Your task to perform on an android device: Open booking.com app and In booking.com app search a hotel in rishikesh for 3 adults with 2rooms from 28th june 23 to 30th june 23 and book hotel shiv shakti hostel
Image 1: 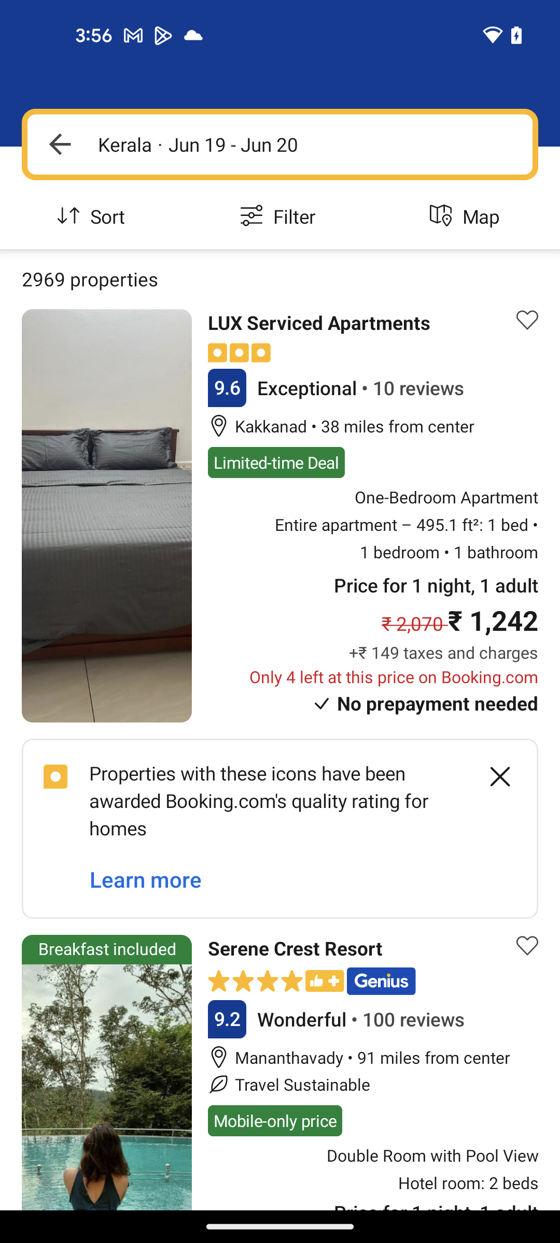
Open booking .com app
Step 1: wait
Image 2: 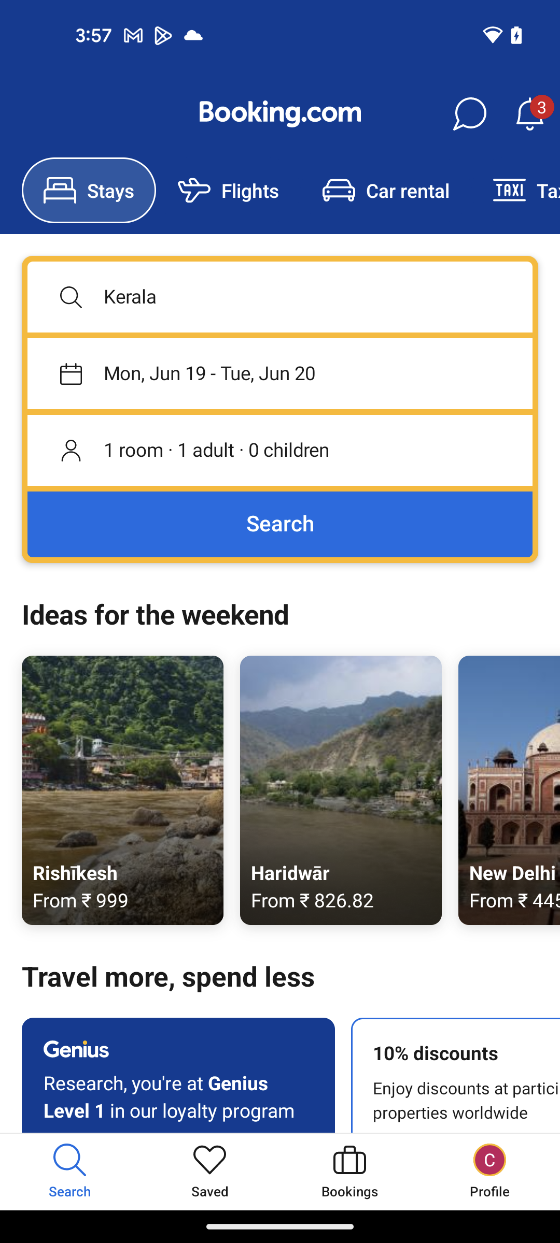
Click on the location search bar under stays section
Step 2: click (280, 297)
Image 3: 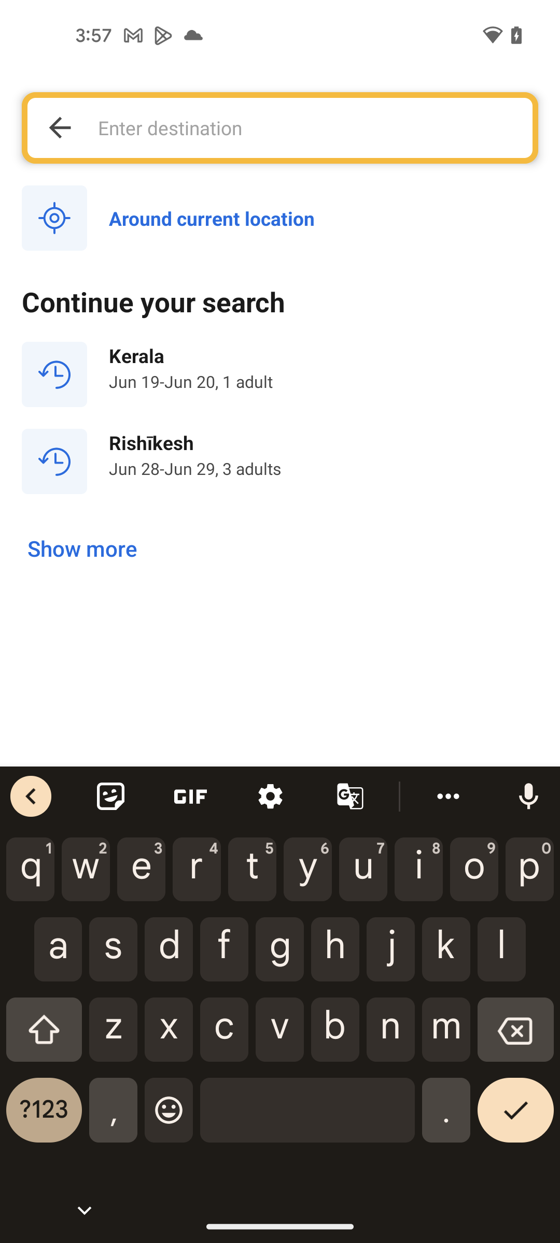
Search for Rishikesh
Step 3: type "Rishikesh"
Image 5: 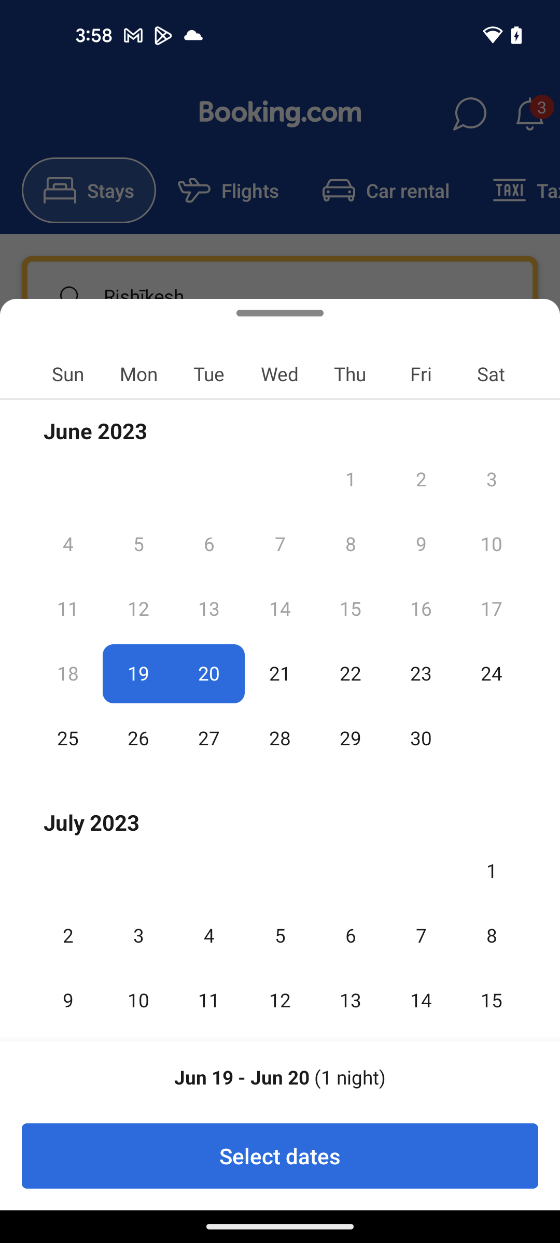
Click on the first search result
Step 5: wait
Image 6: 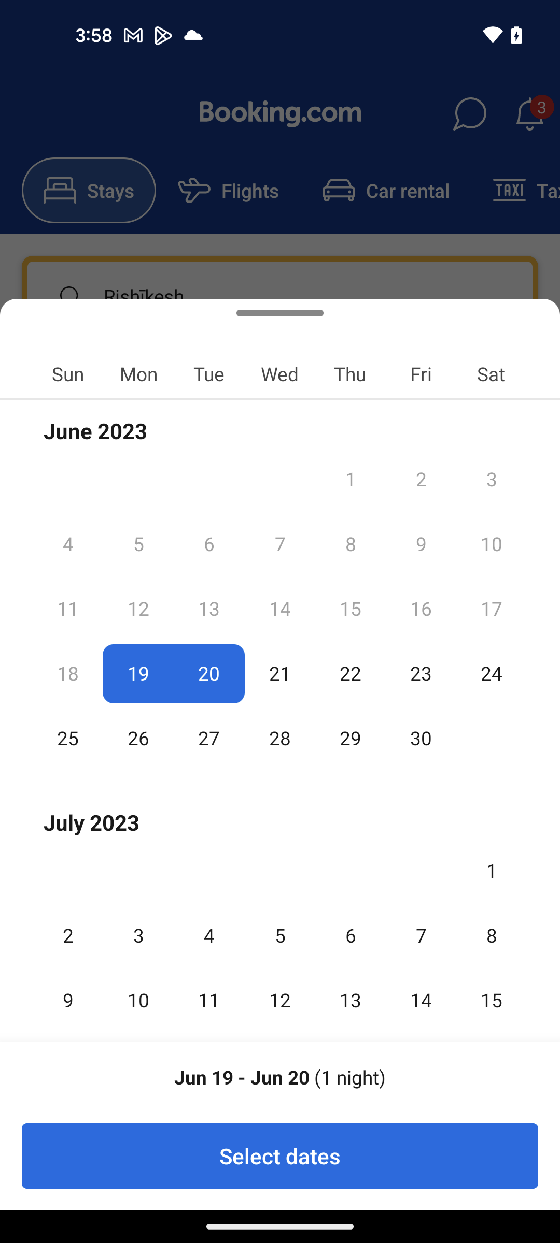
Click on the first search result
Step 6: wait
Image 7: 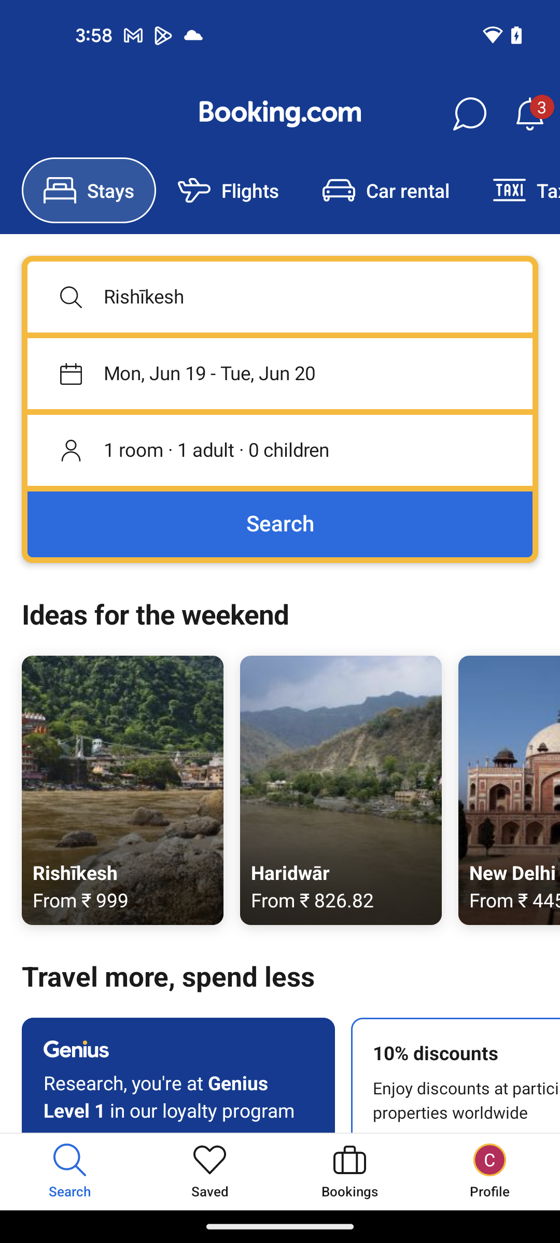
Click on the date section under the stays
Step 7: click (280, 373)
Image 8: 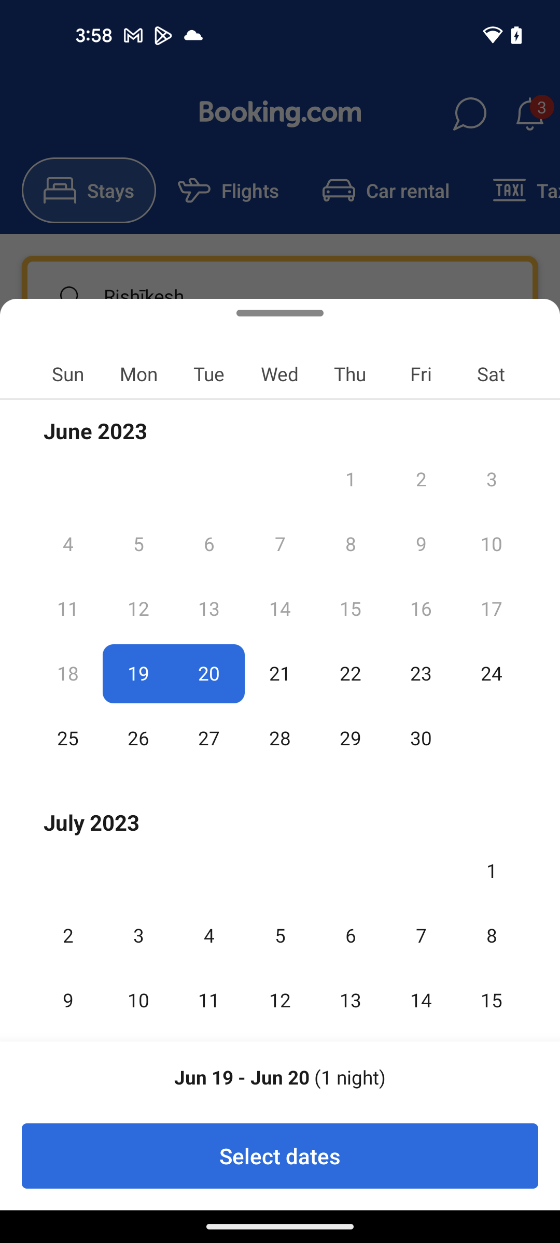
Select check in date 28th June
Step 8: click (279, 717)
Image 9: 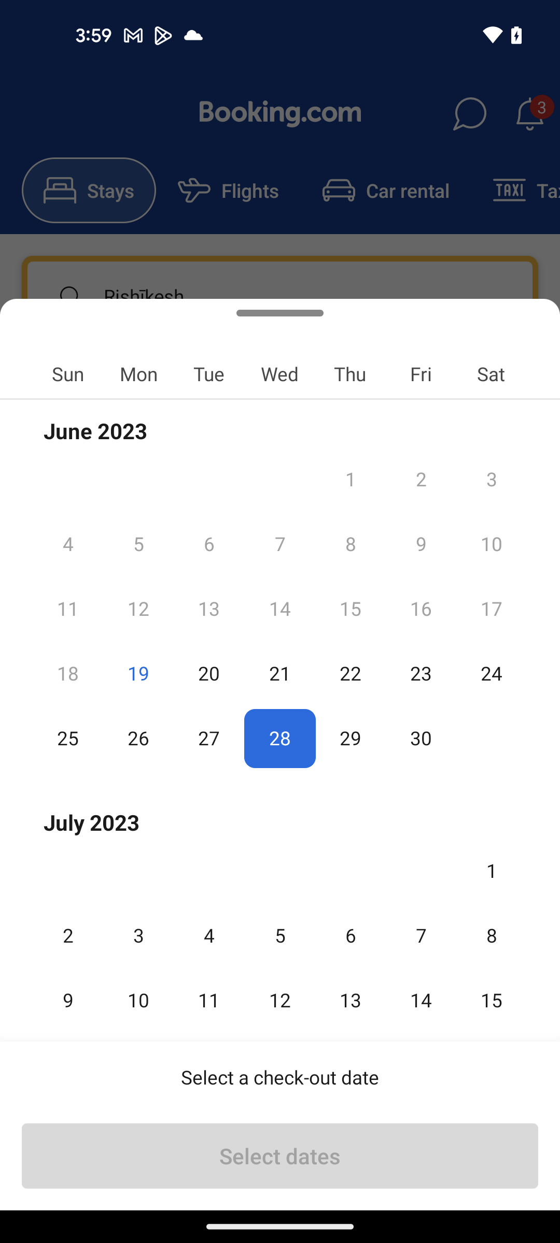
Select check out date 30th June
Step 9: click (421, 717)
Image 10: 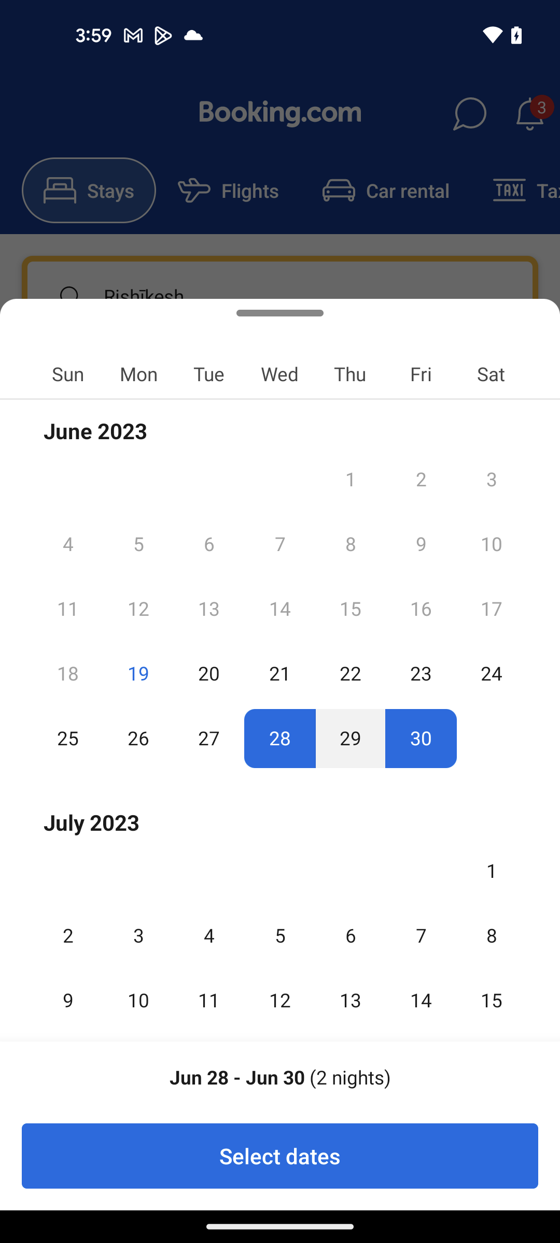
Click on select dates at the bottom of the screen
Step 10: click (280, 1156)
Image 11: 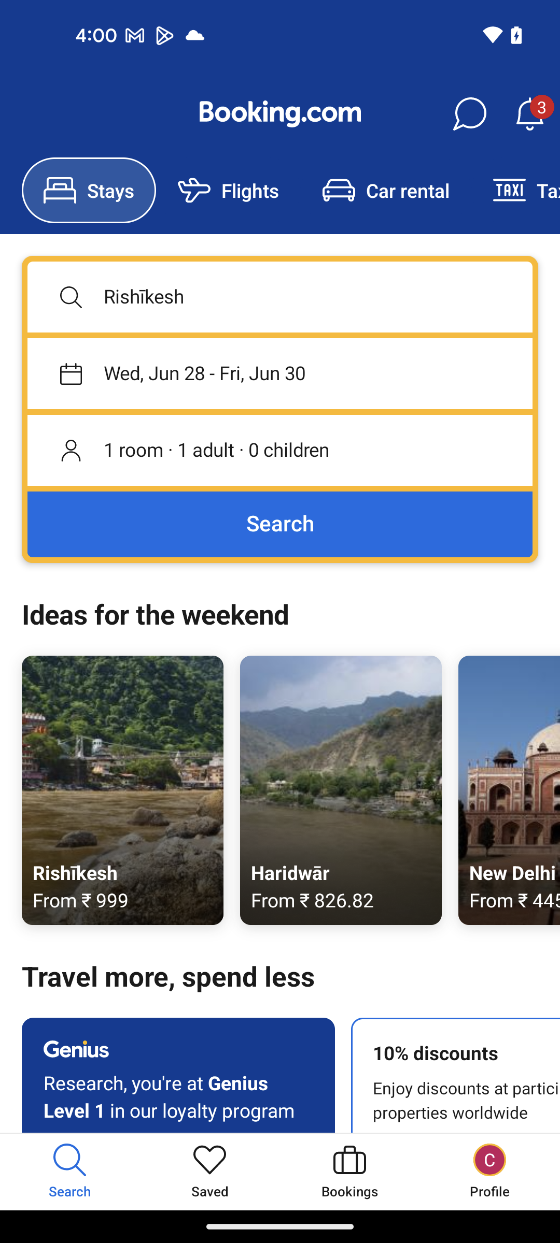
Go to the room and adult section
Step 11: click (280, 450)
Image 12: 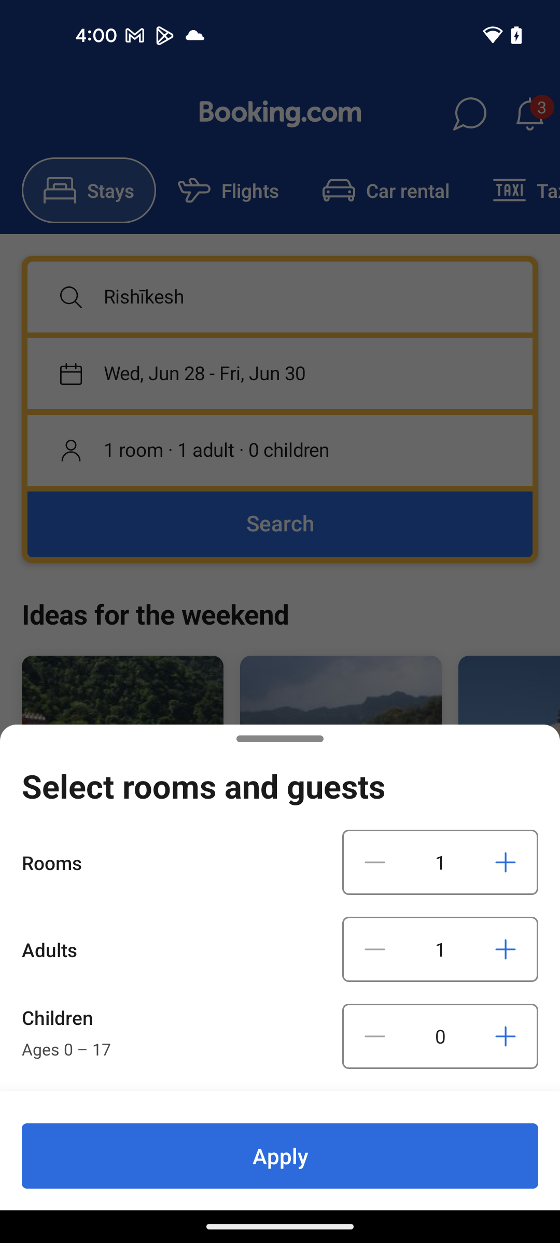
Add 2 more adults
Step 12: click (506, 949)
Image 13: 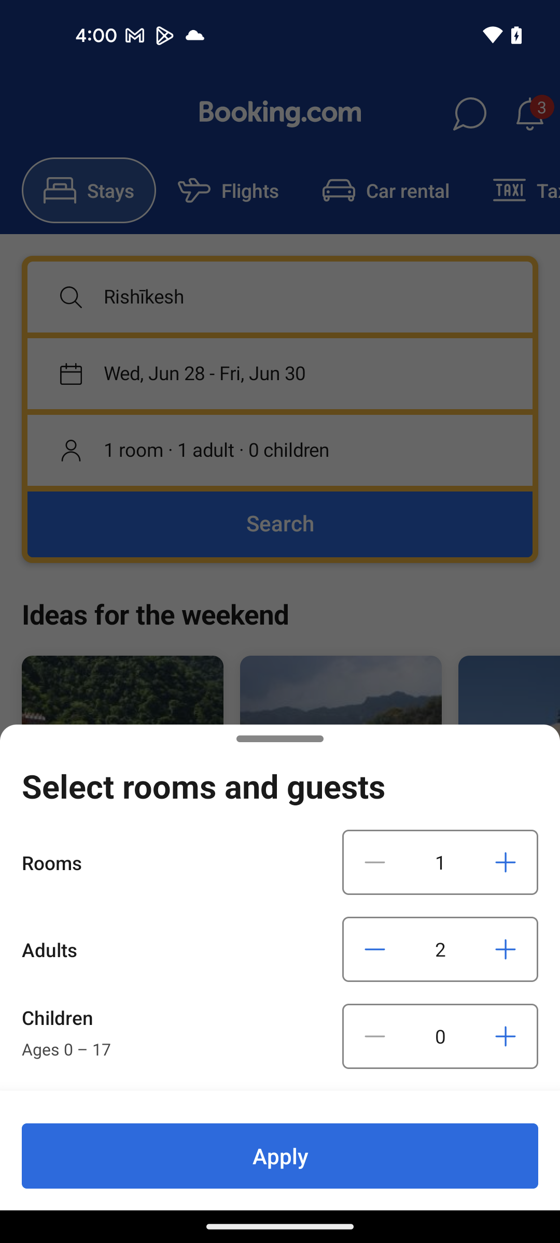
Add 2 more adults
Step 13: click (506, 949)
Image 14: 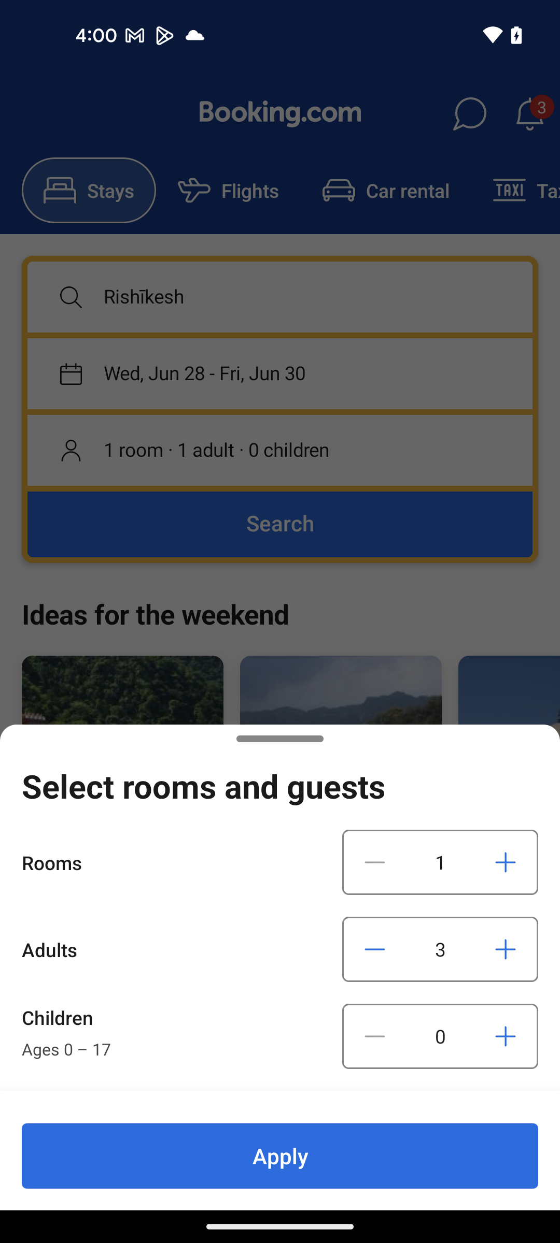
Add one more room
Step 14: click (506, 862)
Image 15: 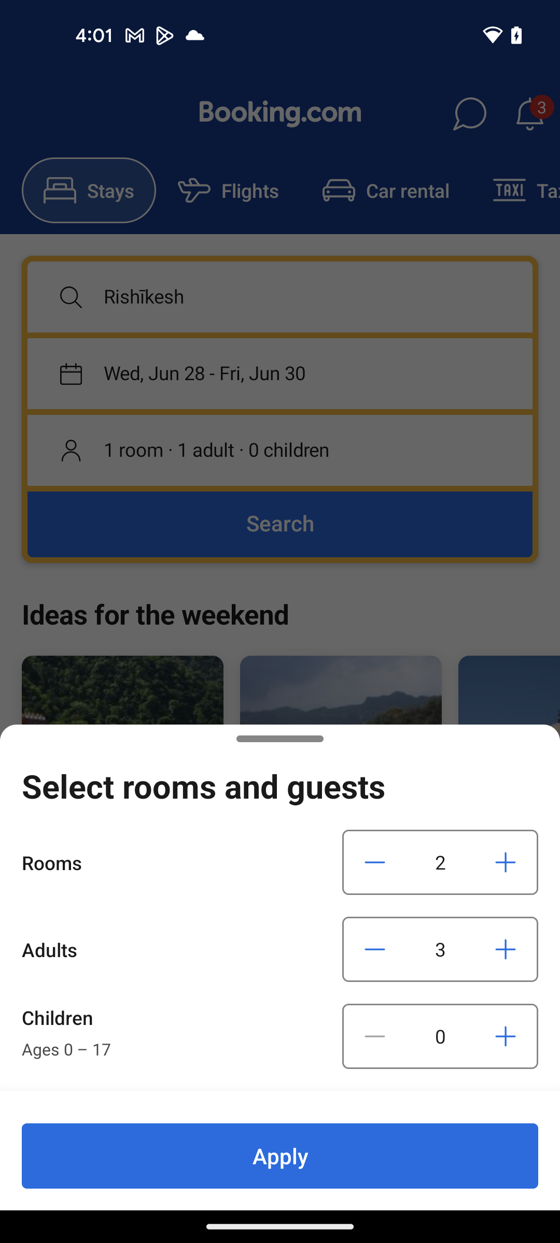
Click on the apply button at the bottom of the screen
Step 15: click (280, 1156)
Image 16: 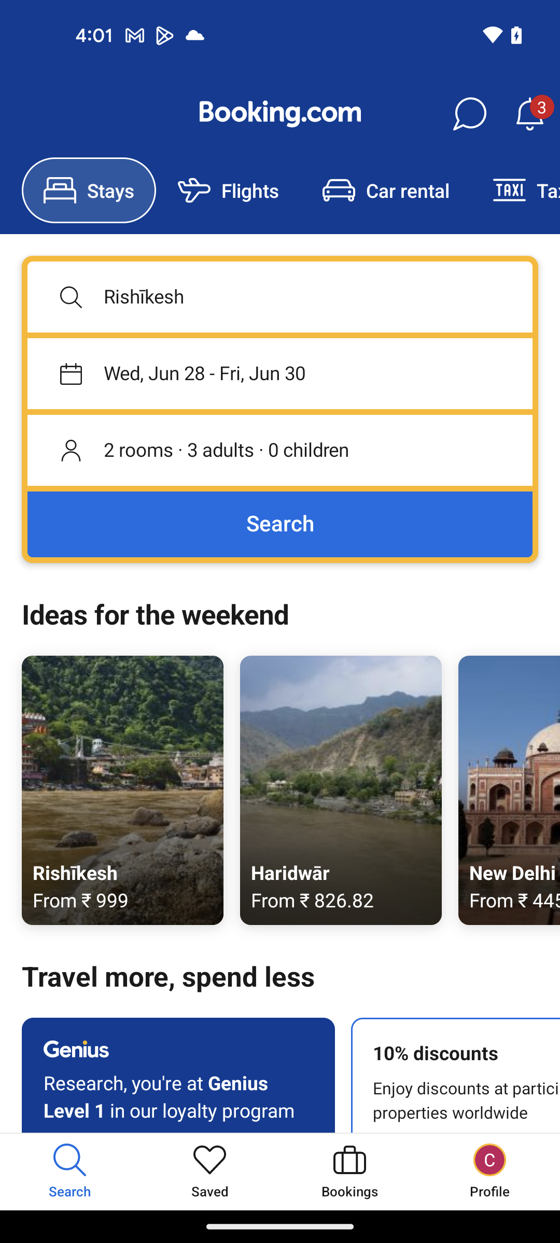
Click on the search button
Step 16: click (280, 524)
Image 17: 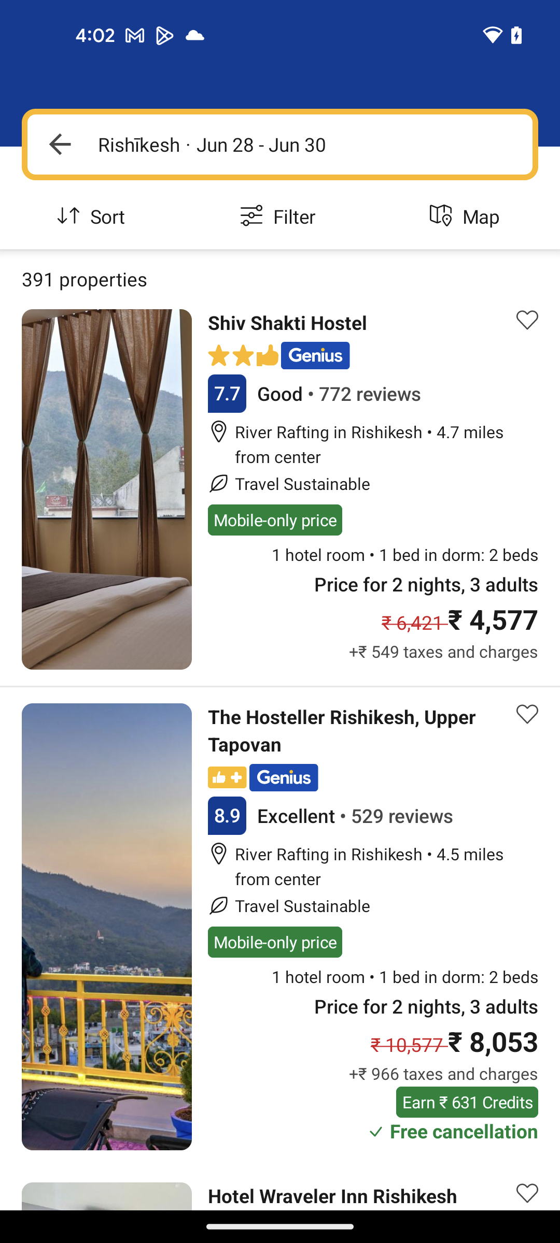
Select the shiv Shakti hostel hotel
Step 17: click (106, 489)